Your task to perform on an android device: Search for the dark blue yoga pants in the Myntra app.
Image 0: 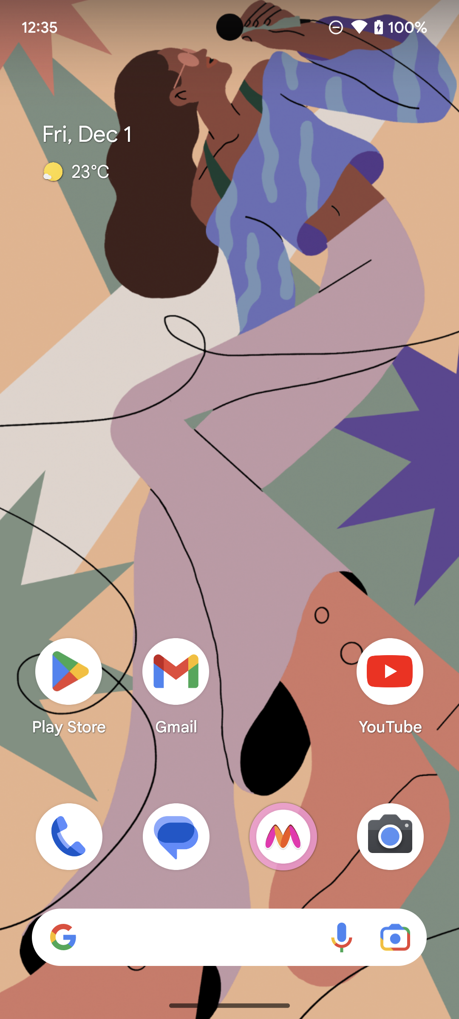
Open Myntra app.
Step 0: open app "Myntra"
Image 1: 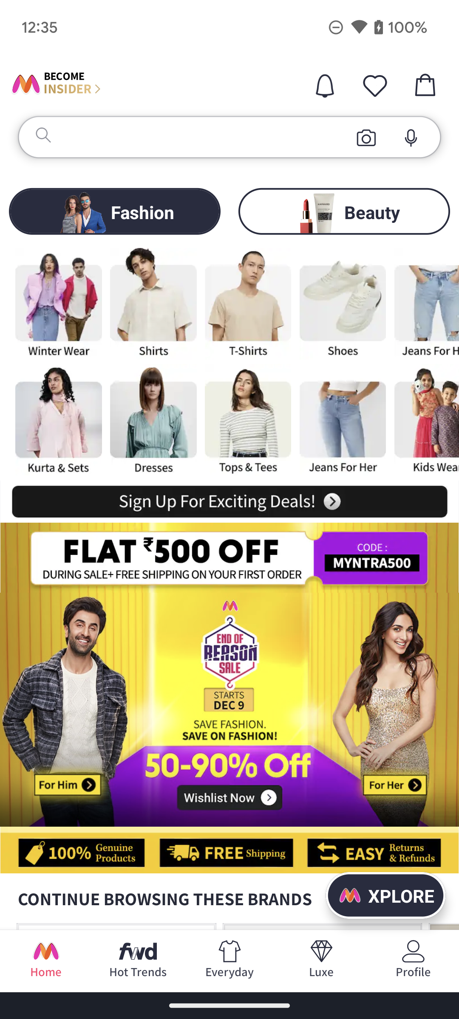
Click on the search bar on the top of the screen.
Step 1: click (187, 144)
Image 2: 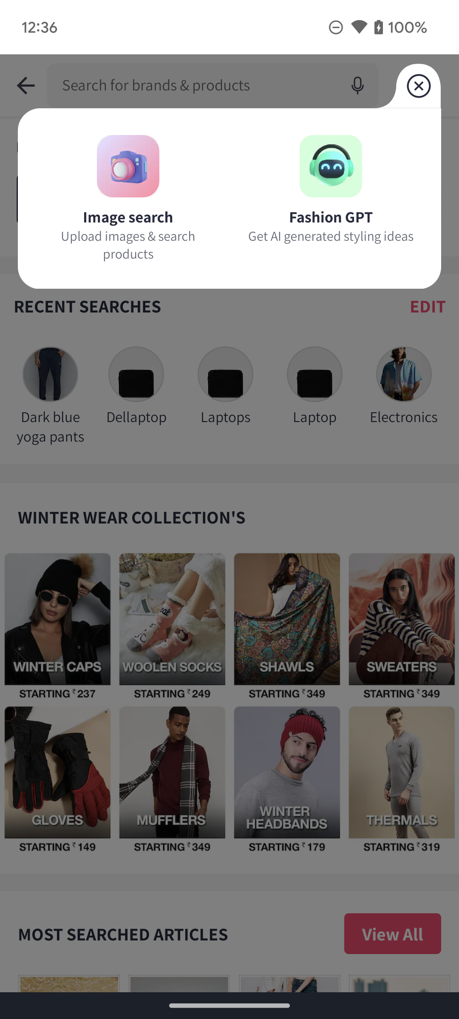
Click on the search bar on the top of the screen.
Step 2: wait
Image 3: 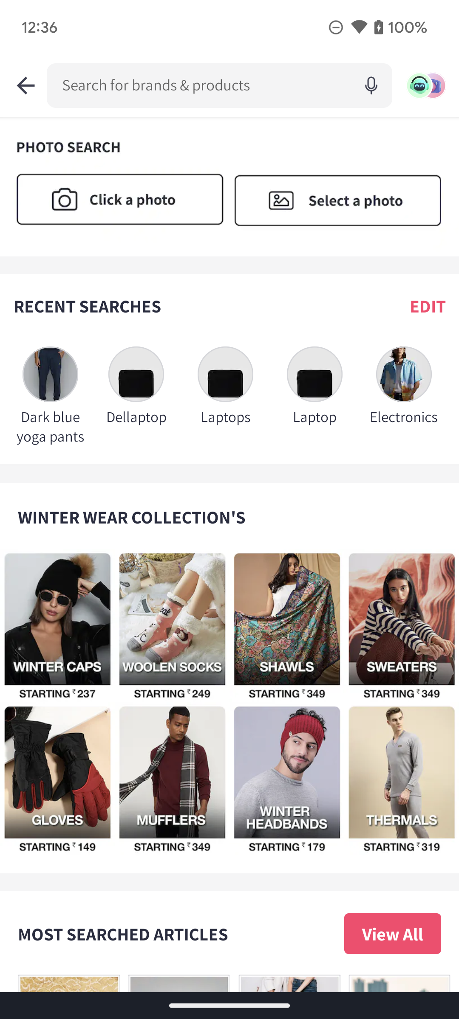
Click on the Dark blue yoga pants on the screen.
Step 3: click (50, 374)